Your task to perform on an android device: Open the world clock app and convert between time zones.
Image 0: 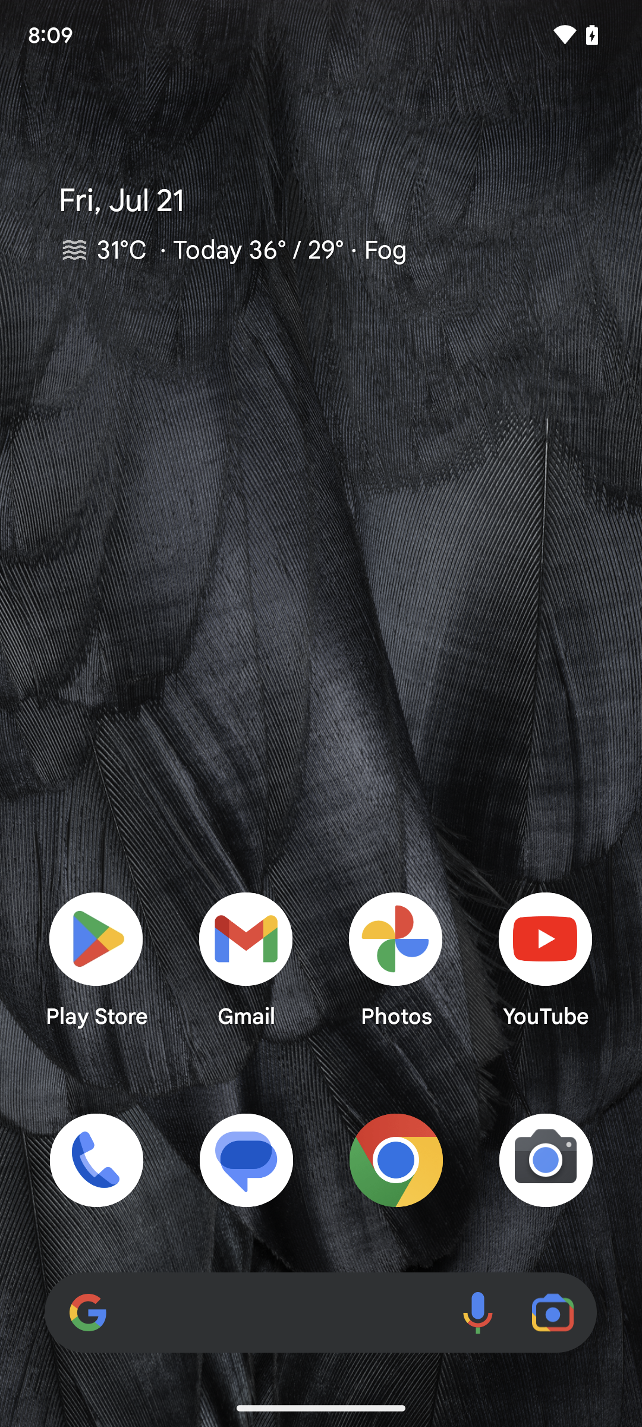
Open the world clock app.
Step 0: open app "WorldClock"
Image 1: 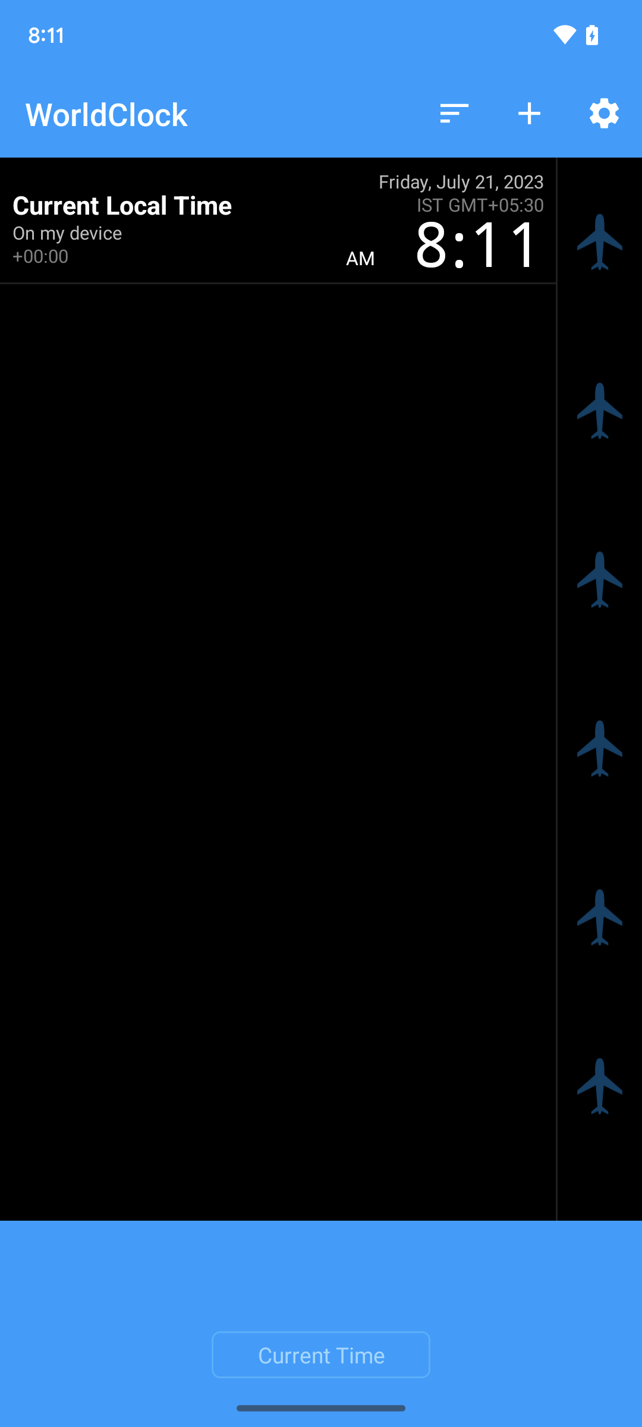
Click on the add icon present at the right upper corner of the screen.
Step 1: click (529, 114)
Image 2: 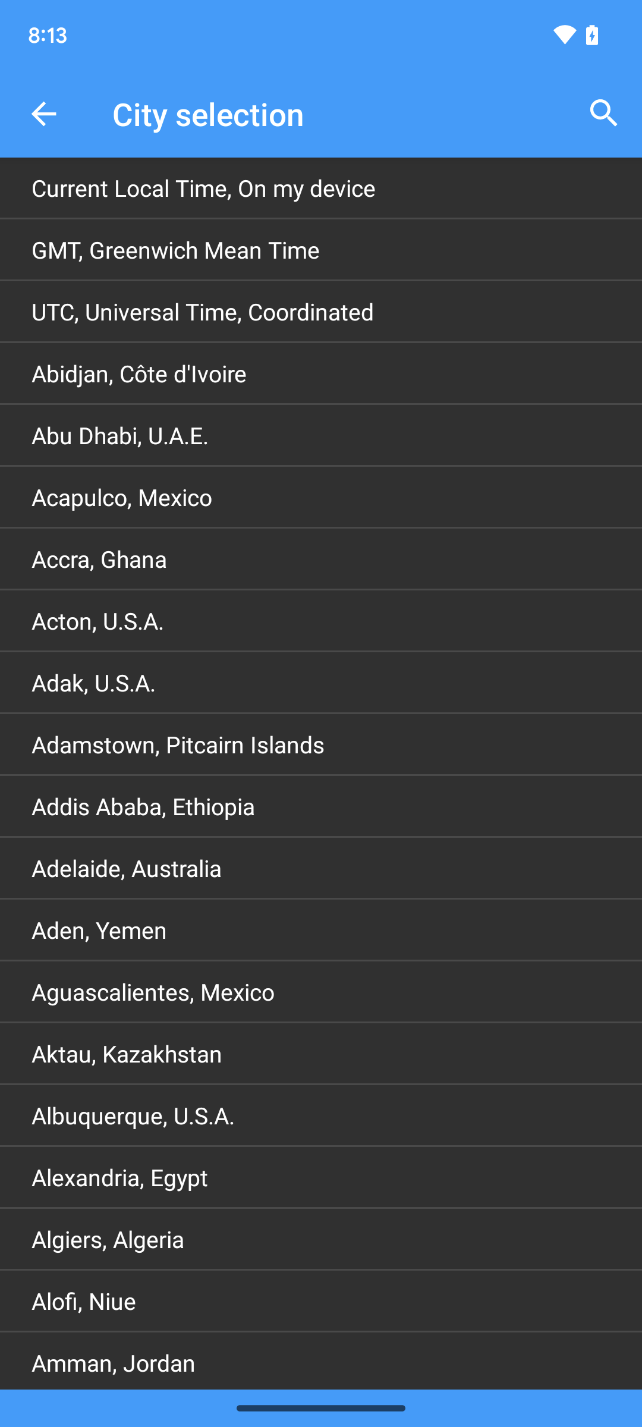
Choose a city to view the time zone.
Step 2: click (321, 435)